Your task to perform on an android device: Unread the email from Cerebra Research in the Gmail app
Image 0: 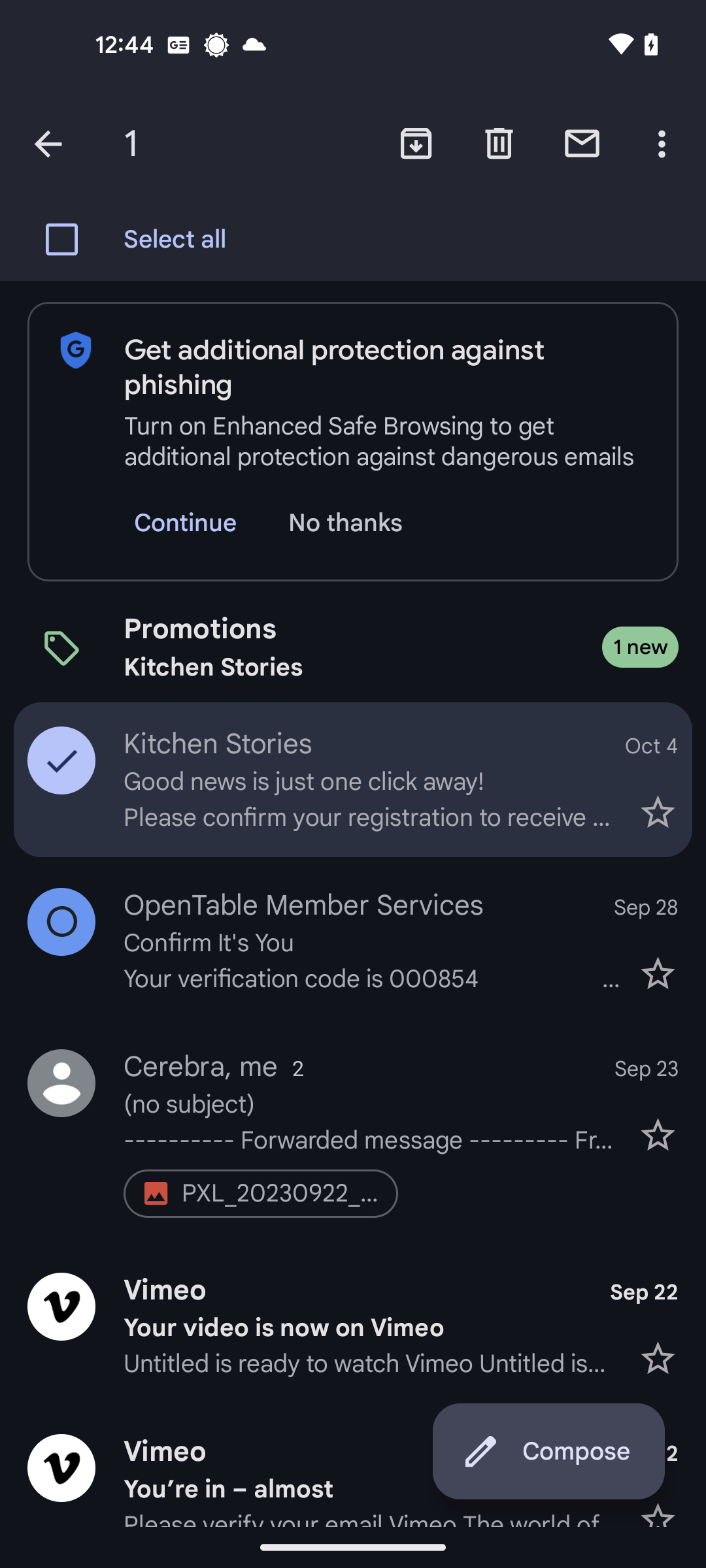
Click on the profile icon mail from Cerebra Research
Step 0: click (353, 1133)
Image 1: 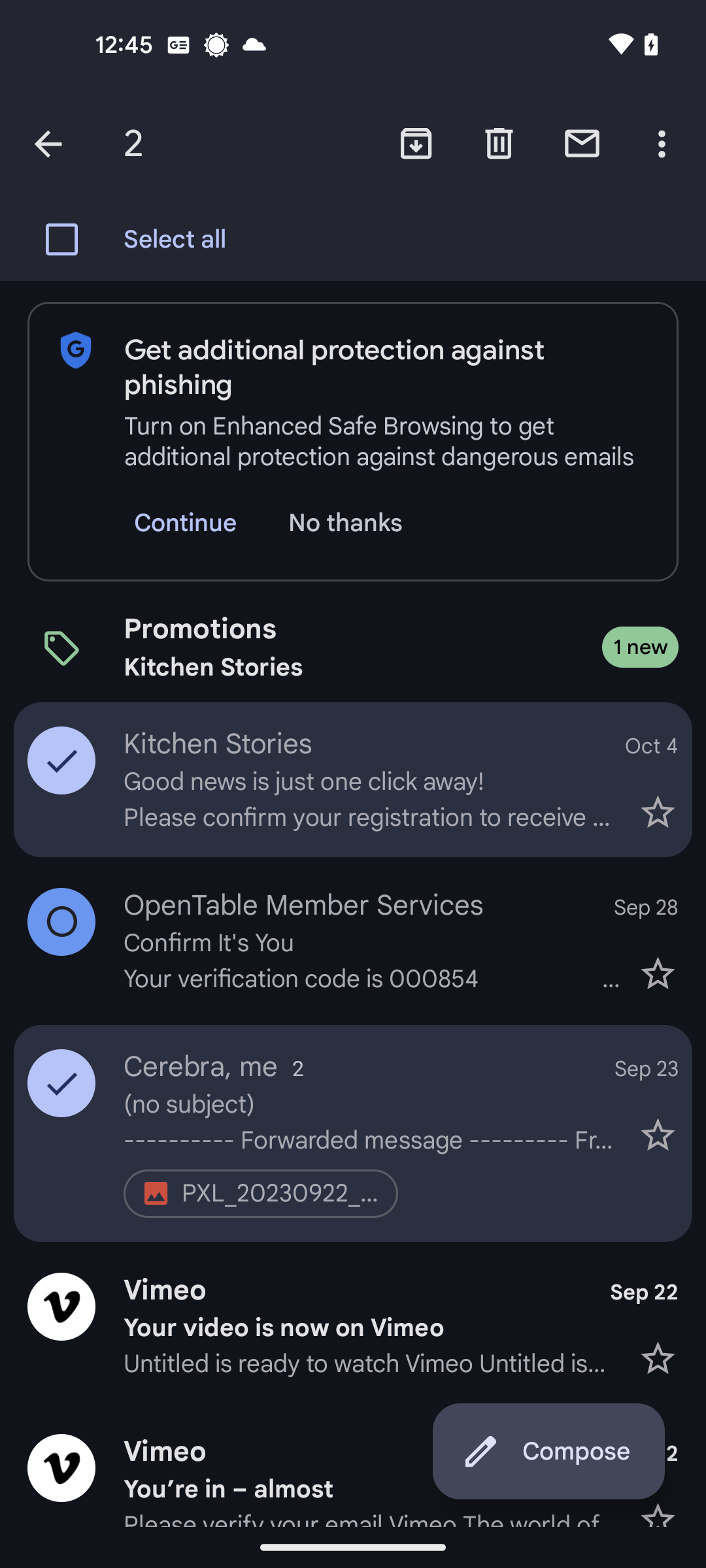
Click on the Unread icon at the top right of the screen
Step 1: click (582, 143)